Your task to perform on an android device: In the Klook app, I want to visit Museums in Honolulu.
Image 0: 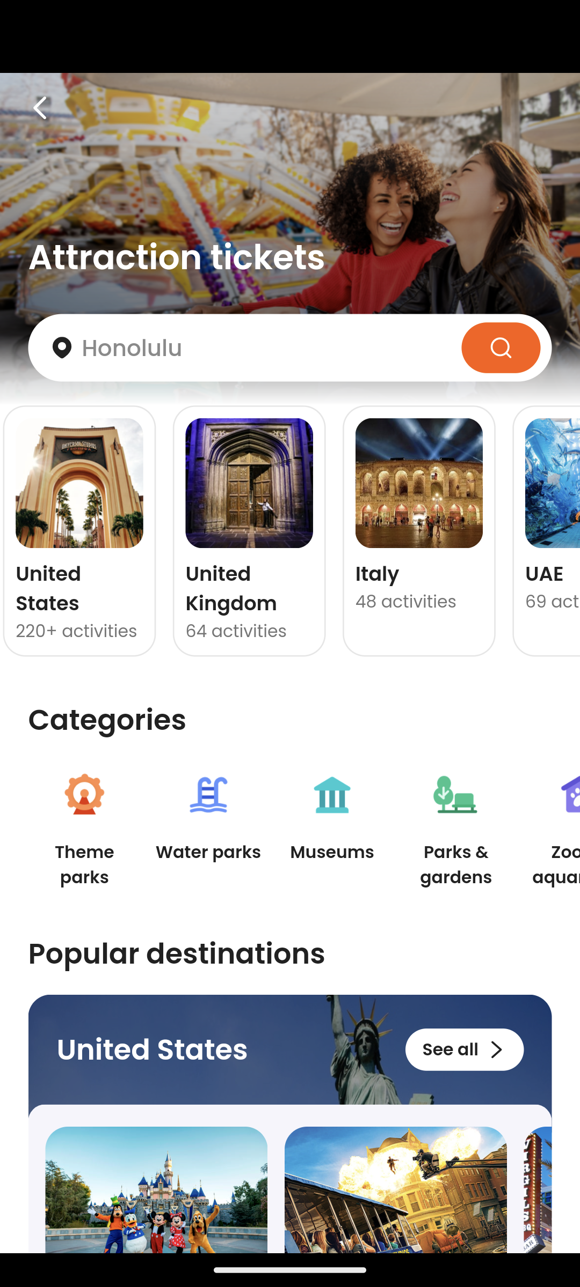
Click on the Search icon
Step 0: click (290, 347)
Image 1: 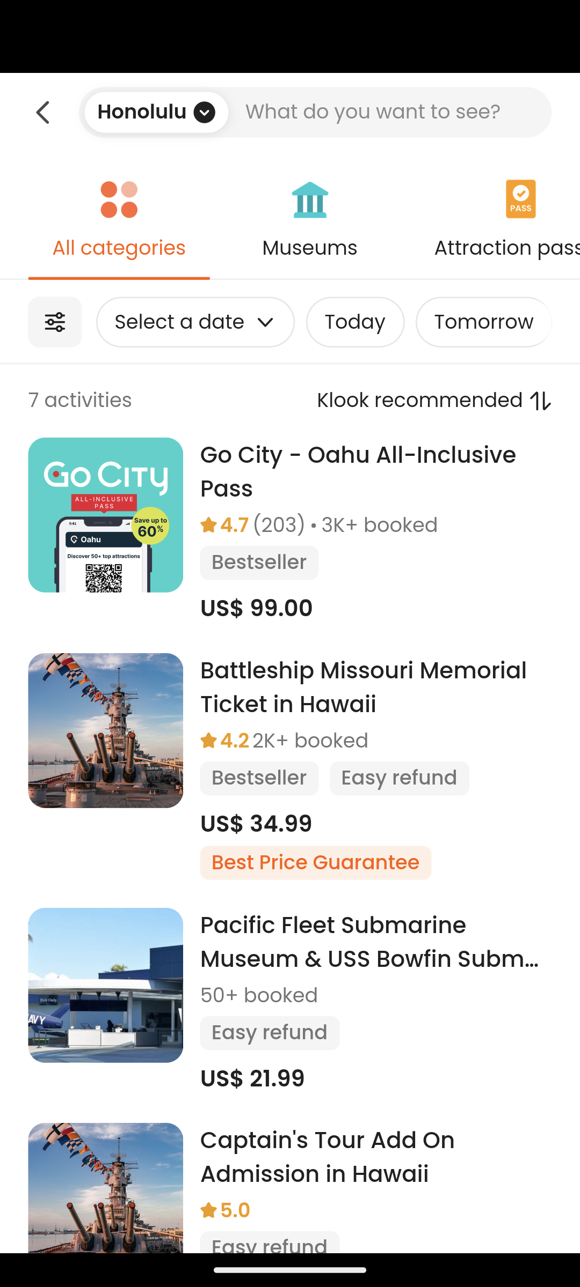
Click on the Museums section
Step 1: click (310, 216)